Your task to perform on an android device: (Make a agents.txt name file offline 
Image 0: 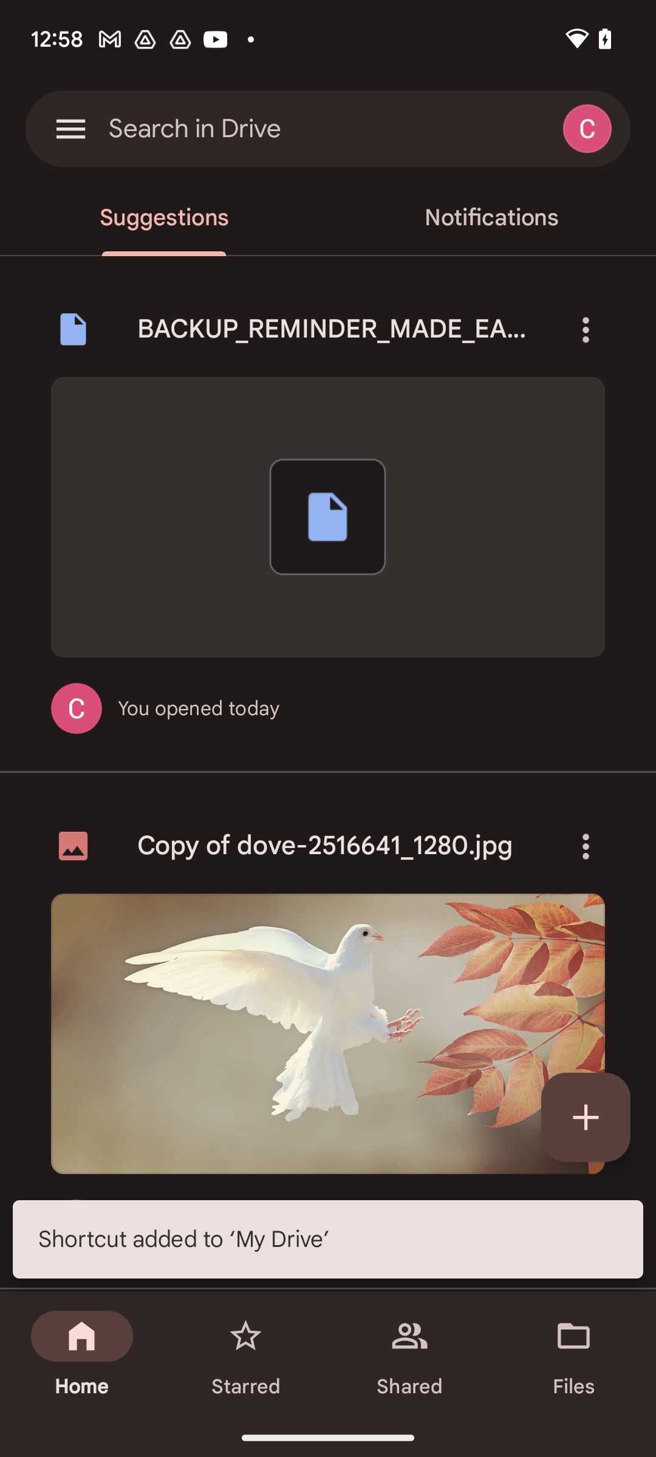
swipe up to view the agents.txt
Step 0: scroll down
Image 1: 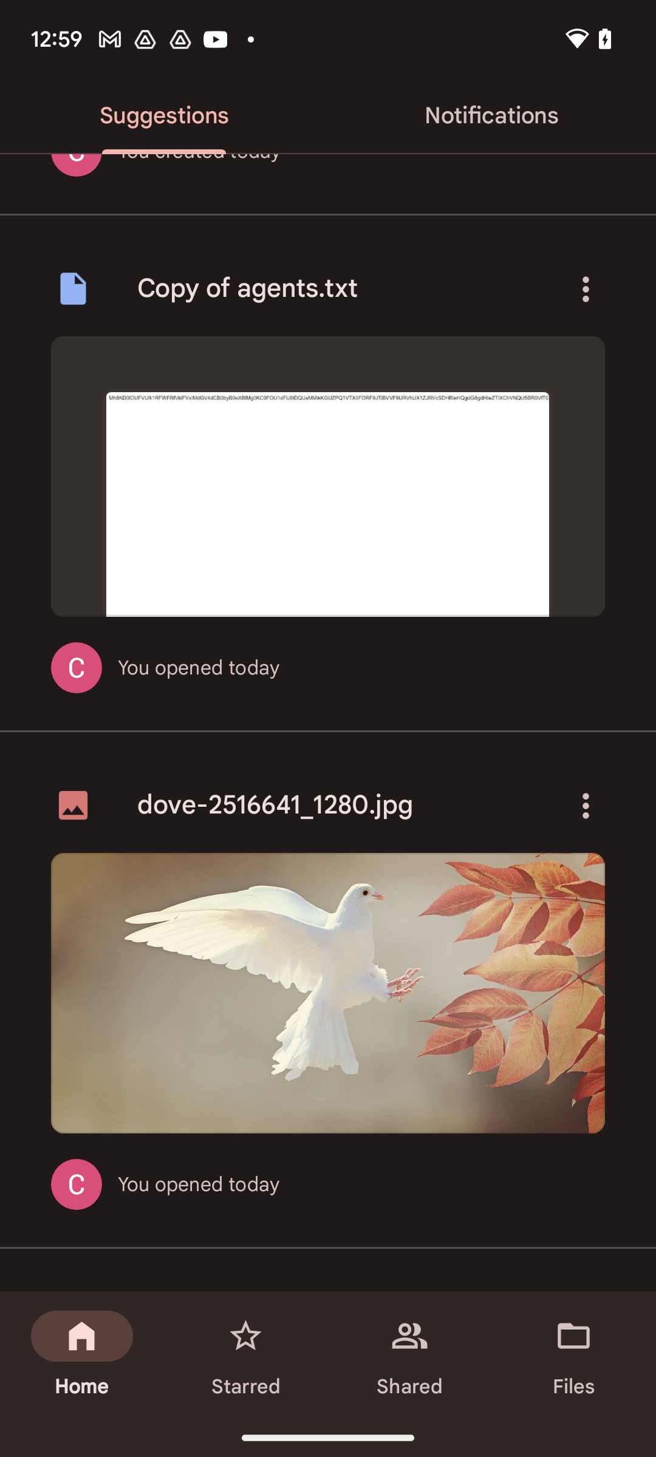
click on the three dots of the agents.txt file
Step 1: click (586, 288)
Image 2: 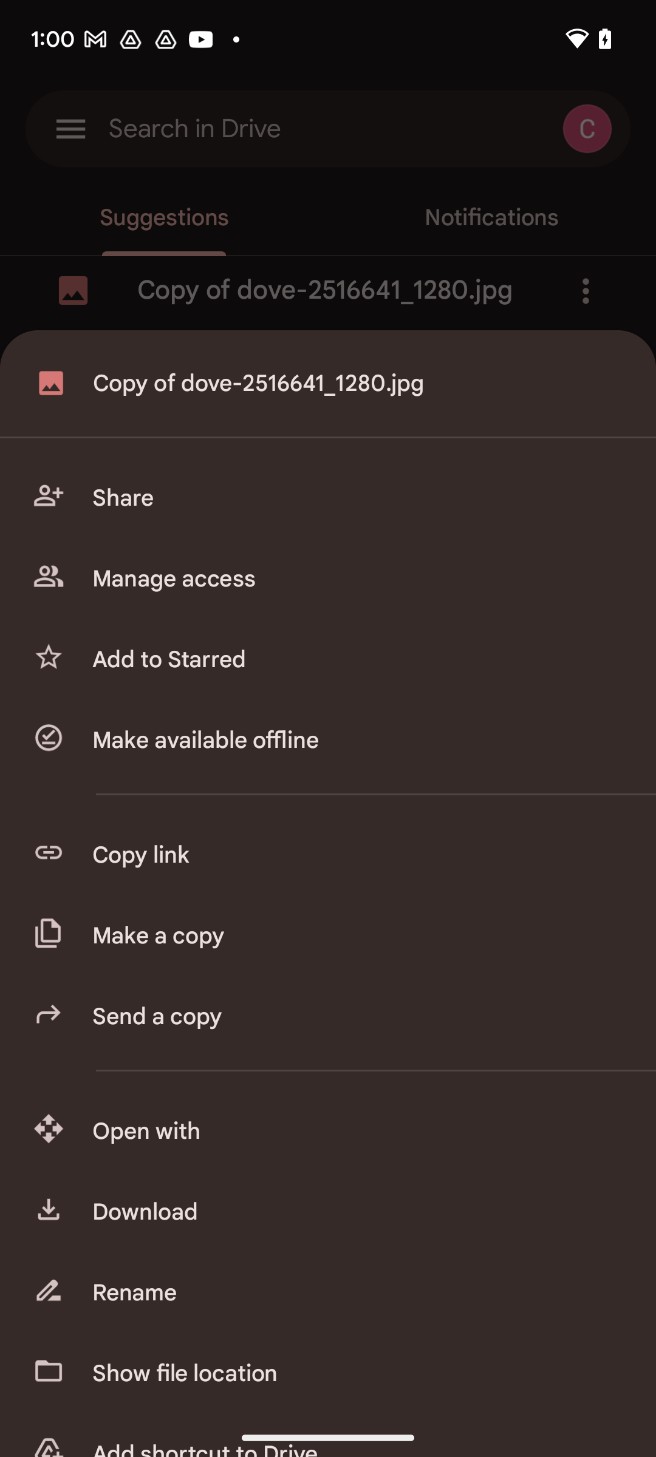
click on the make available offline icon
Step 2: click (355, 740)